Your task to perform on an android device: Open Floweraura app, browse Classic 10 Red Roses Bouquet and see description
Image 1: 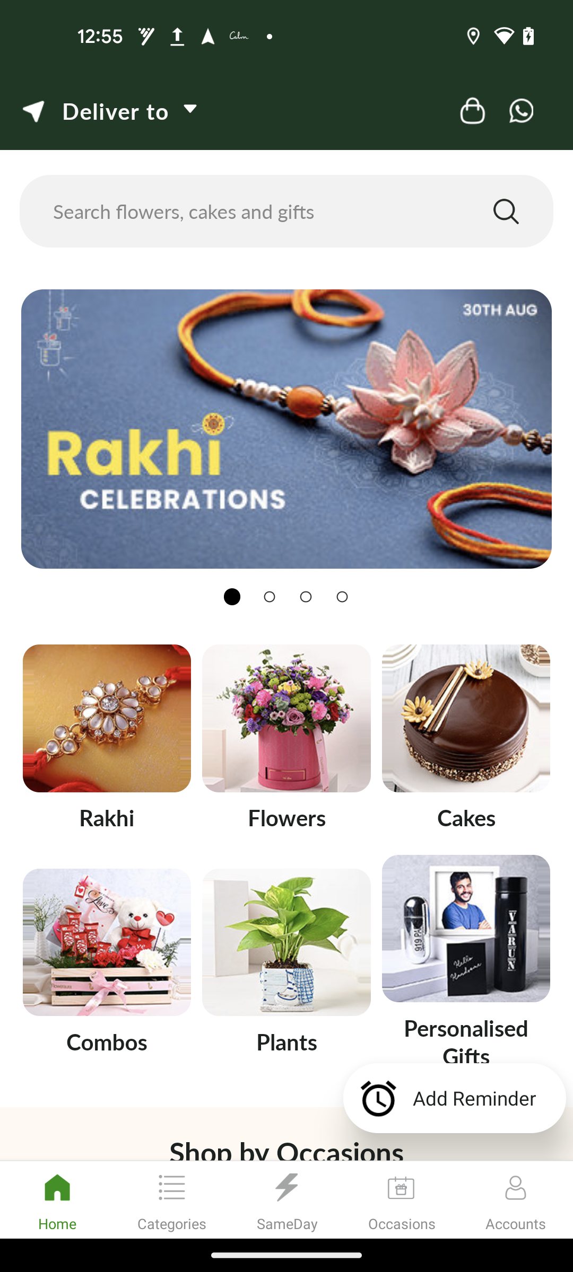
Click on the Categories at the bottom of the screen
Step 1: click (172, 1187)
Image 2: 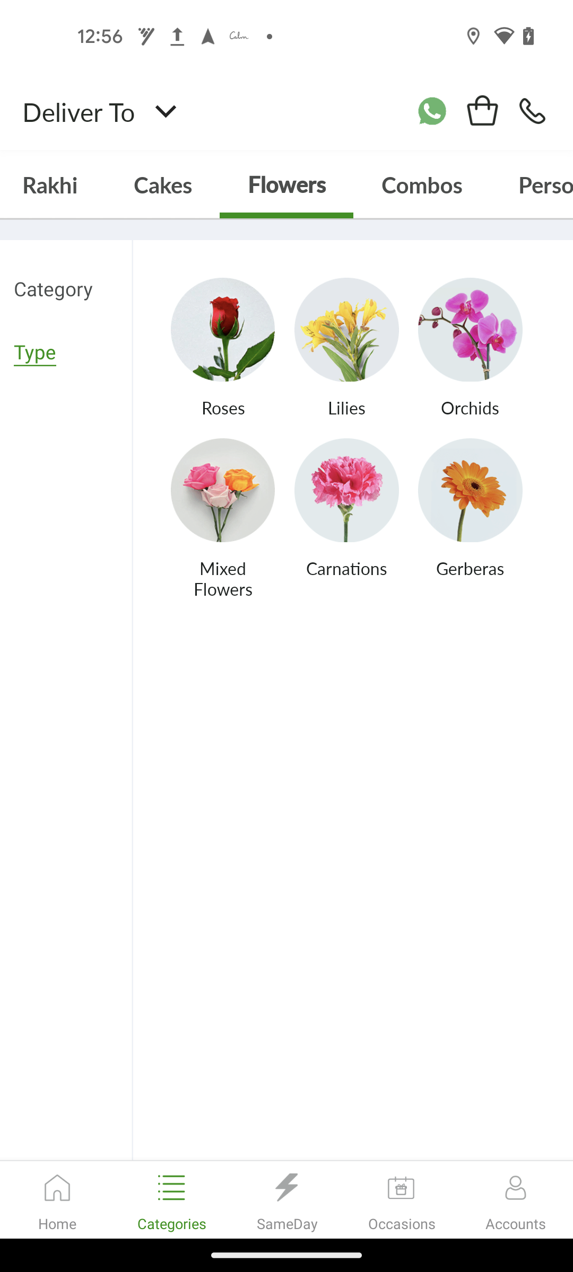
Click on the Roses
Step 2: click (223, 348)
Image 3: 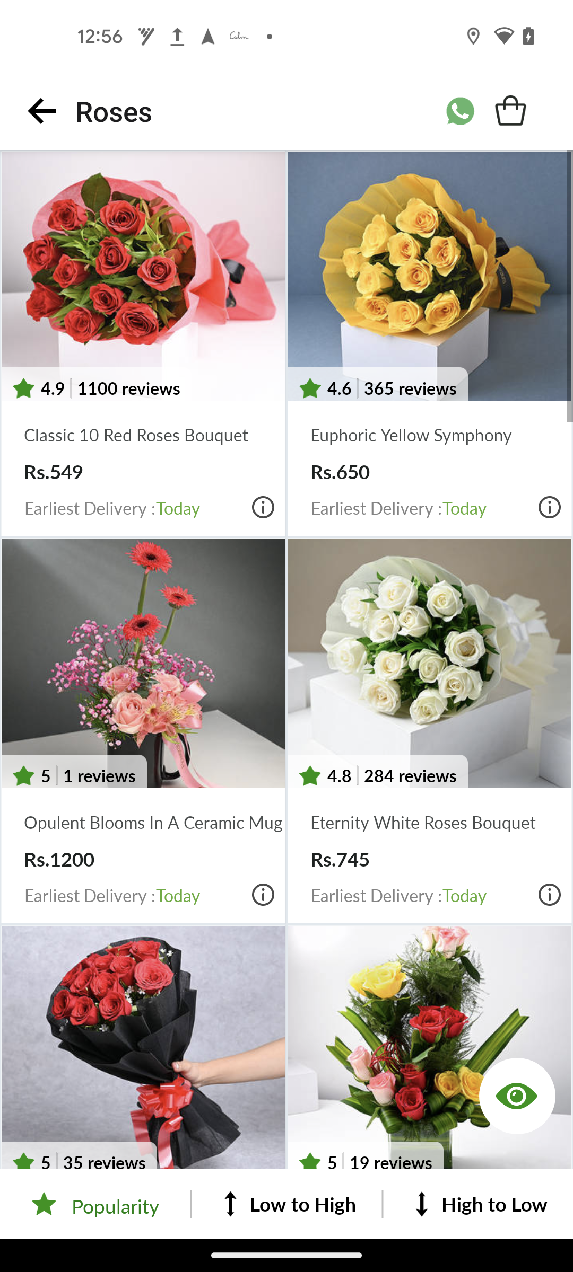
Click on the Classic 10 Red Roses Bouquet
Step 3: click (143, 276)
Image 4: 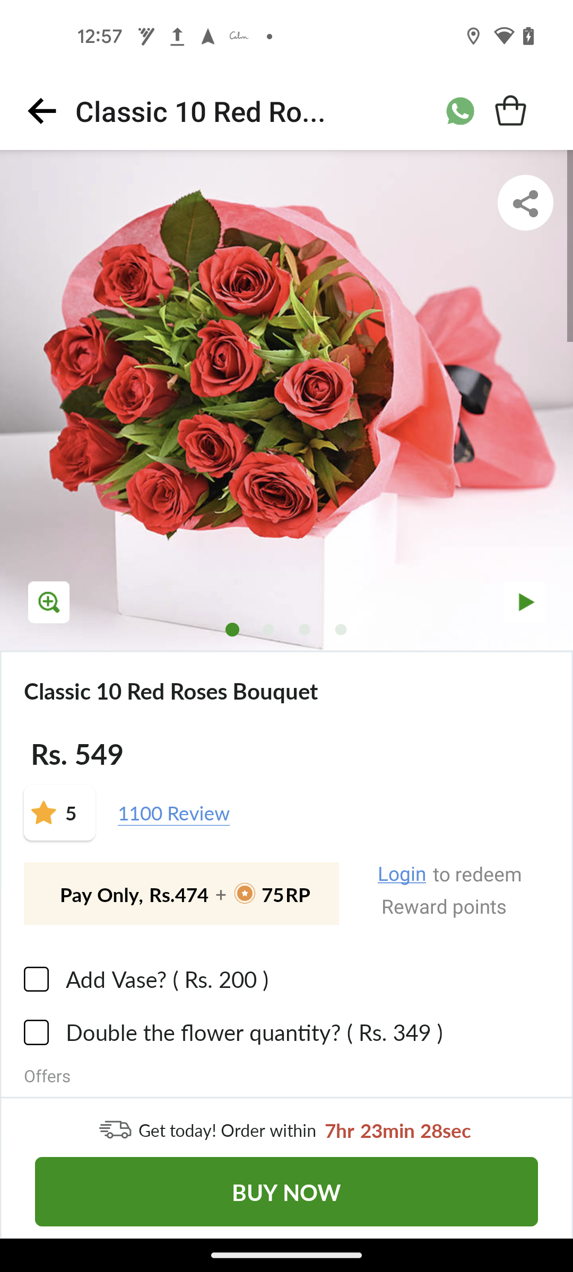
Scroll down to view the description 
Step 4: scroll down
Image 5: 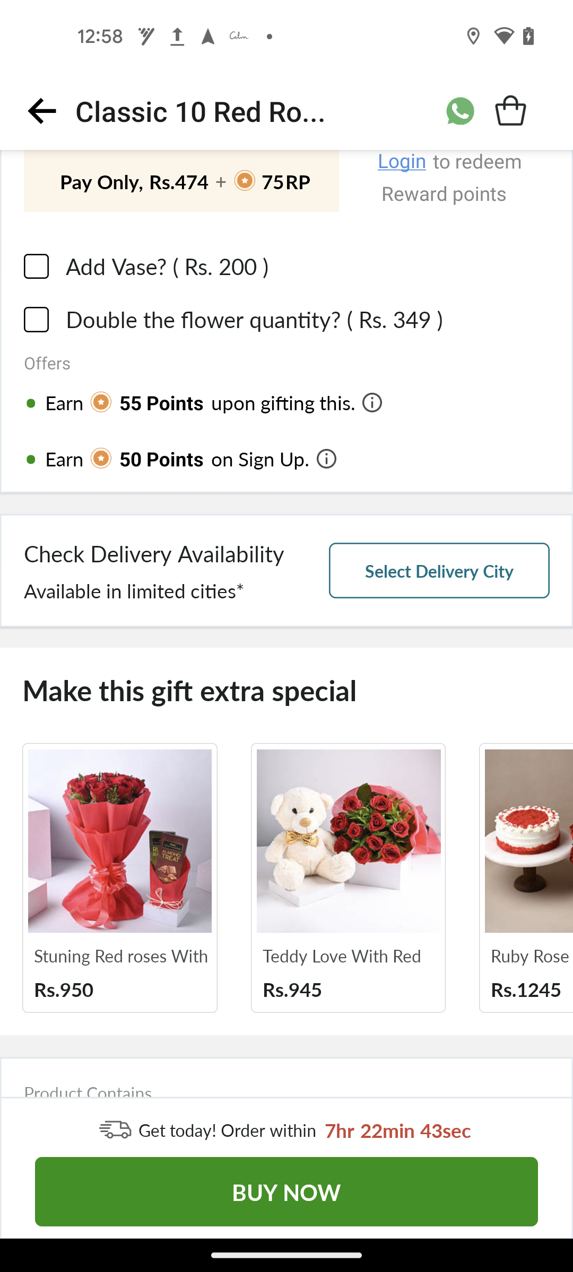
Scroll down to view the description 
Step 5: scroll down